Your task to perform on an android device: I forgot my account password and recall writing down all of my passwords in a note labeled Password, thus I want to look for the Passwords note in the Keep Notes app.
Image 0: 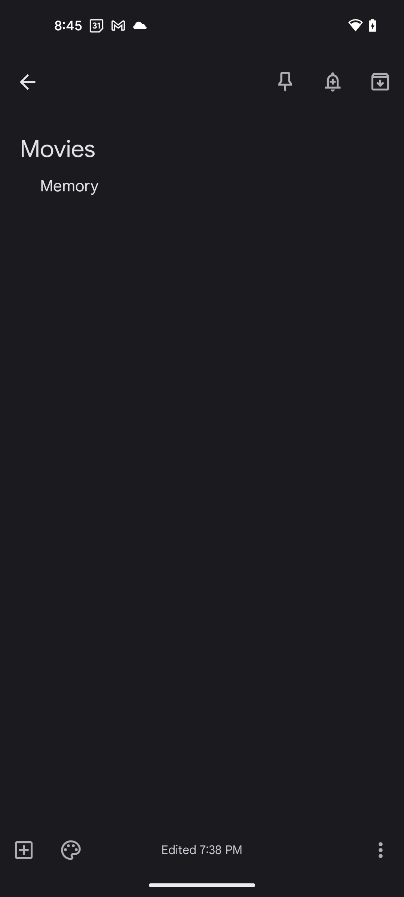
go back
Step 0: press back button
Image 1: 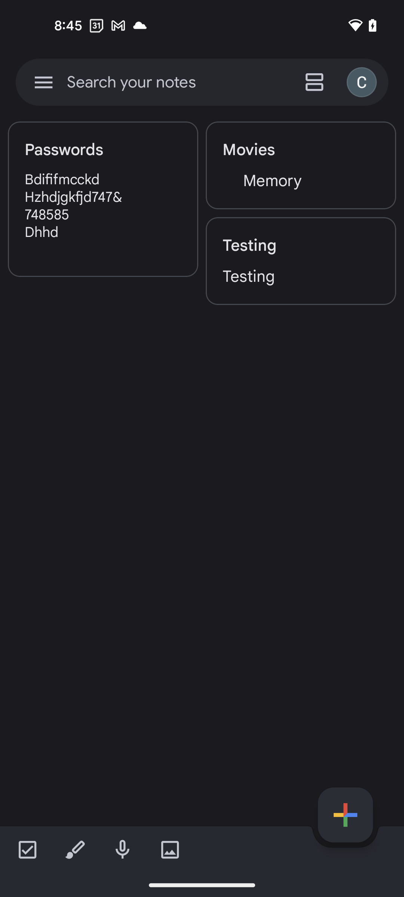
click on the search box at the top of the screen
Step 1: click (131, 82)
Image 2: 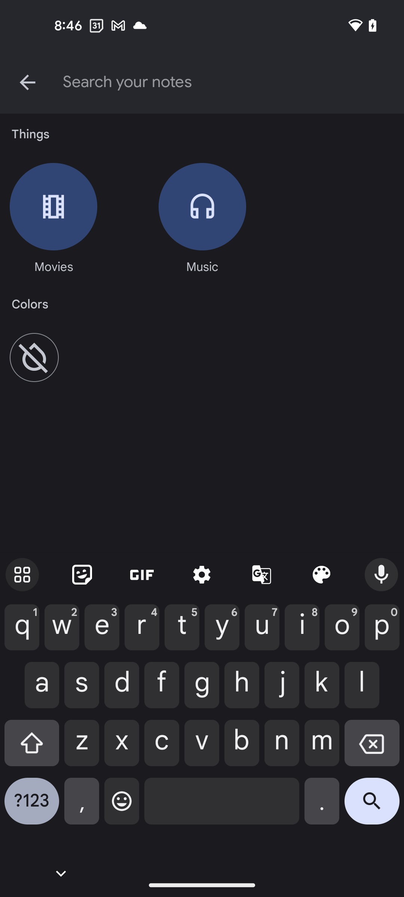
enter the text Passwords
Step 2: type "Passwords"
Image 3: 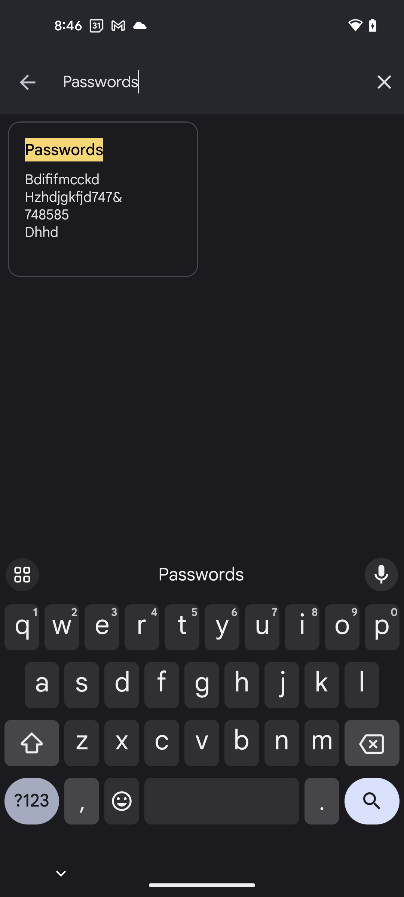
click on the search icon at the bottom right corner of the screen
Step 3: click (372, 807)